Your task to perform on an android device: Since dark blue is my favorite color and navy is somewhat similar to dark blue, I like the WES Formals Navy Striped shirt. Compare the price of this shirt with similar shirts in the Westside app.
Image 0: 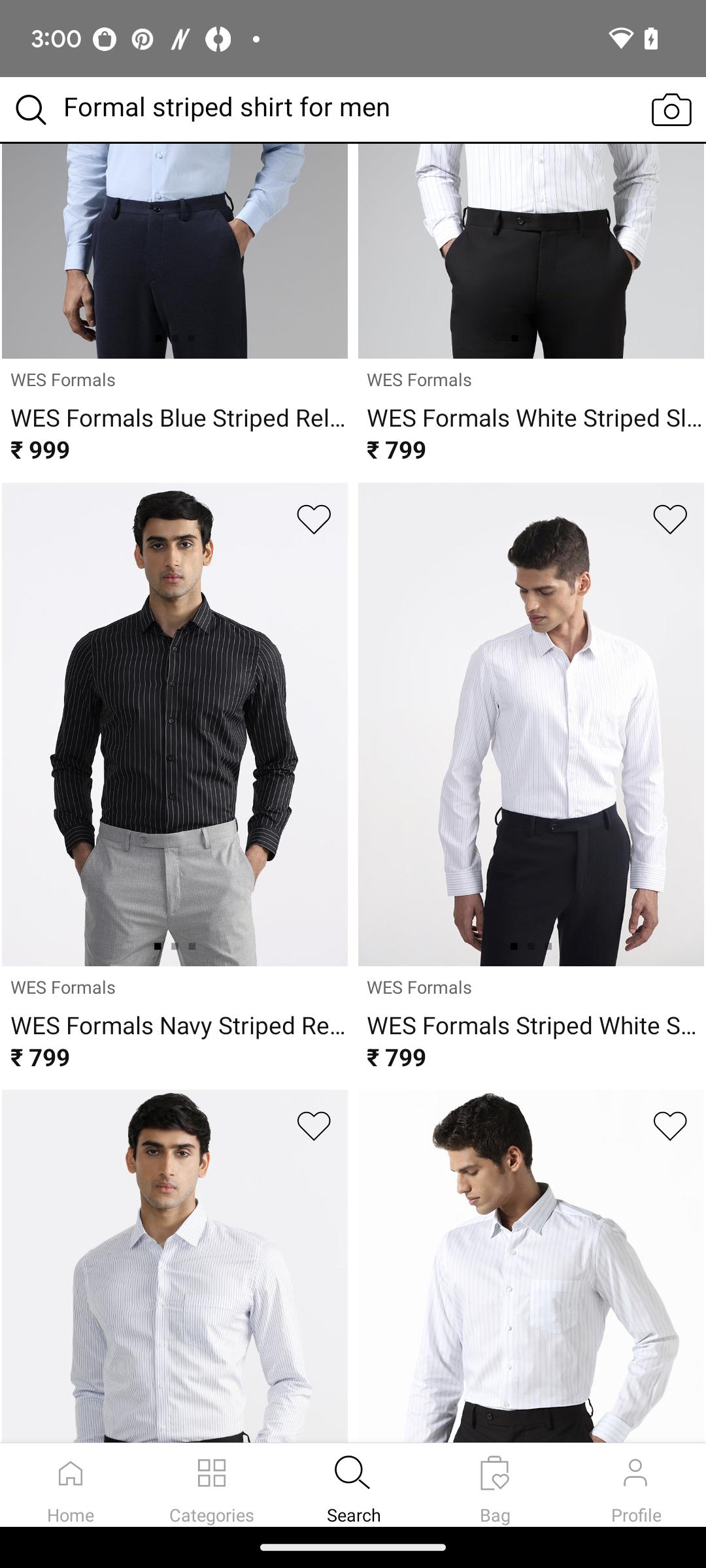
Click on the WES Formals Navy Striped shirt.
Step 0: click (353, 802)
Image 1: 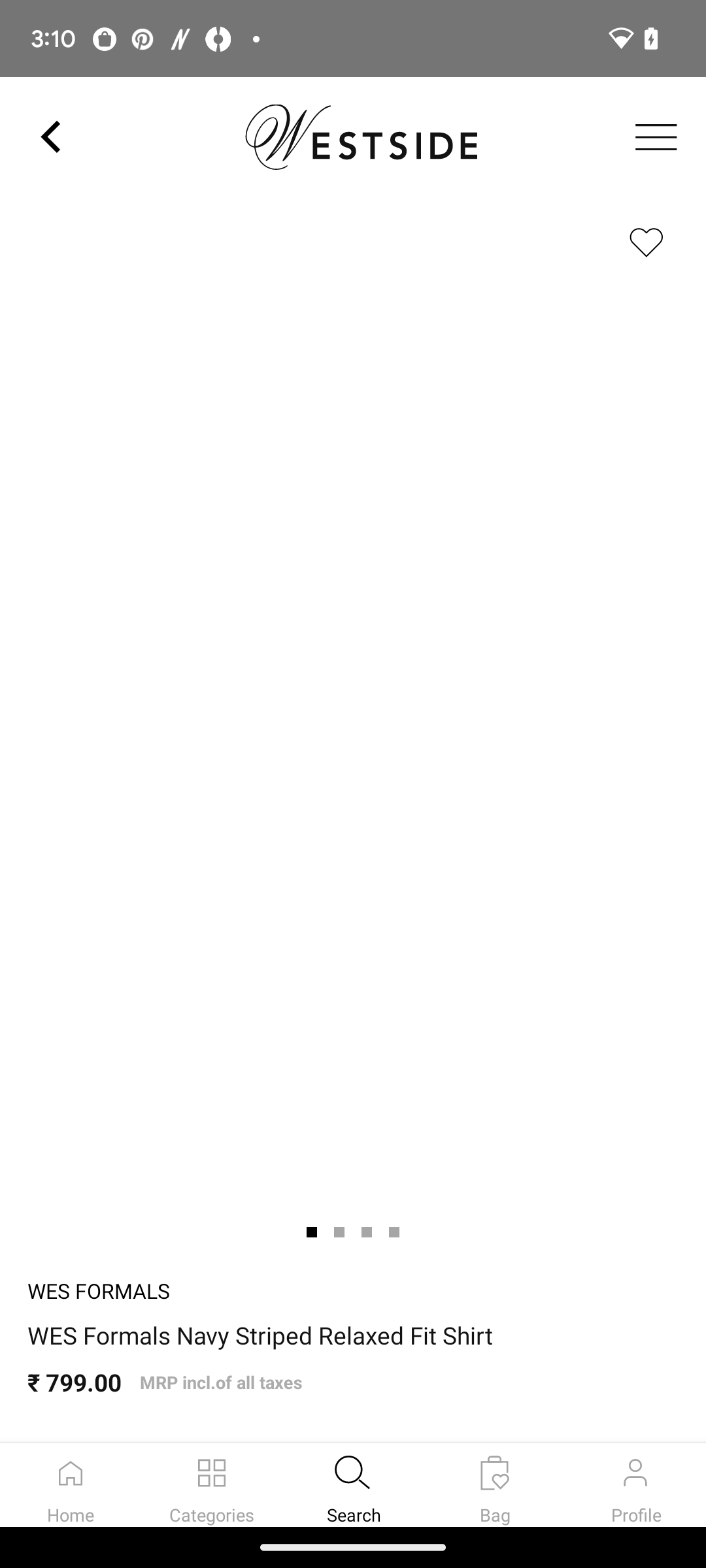
Click on the WES Formals Navy Striped shirt.
Step 1: wait
Image 2: 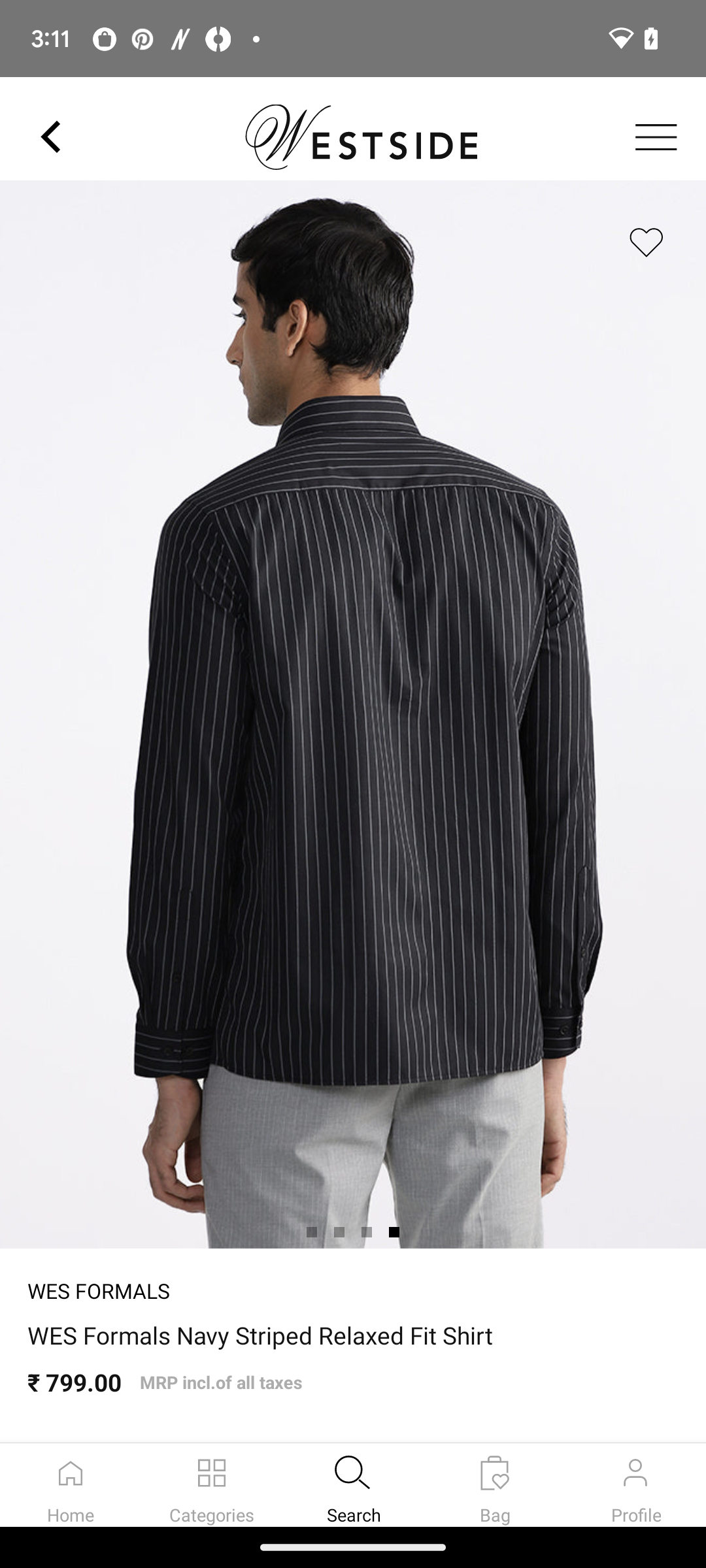
Swipe down to view similar shirts.
Step 2: scroll down
Image 3: 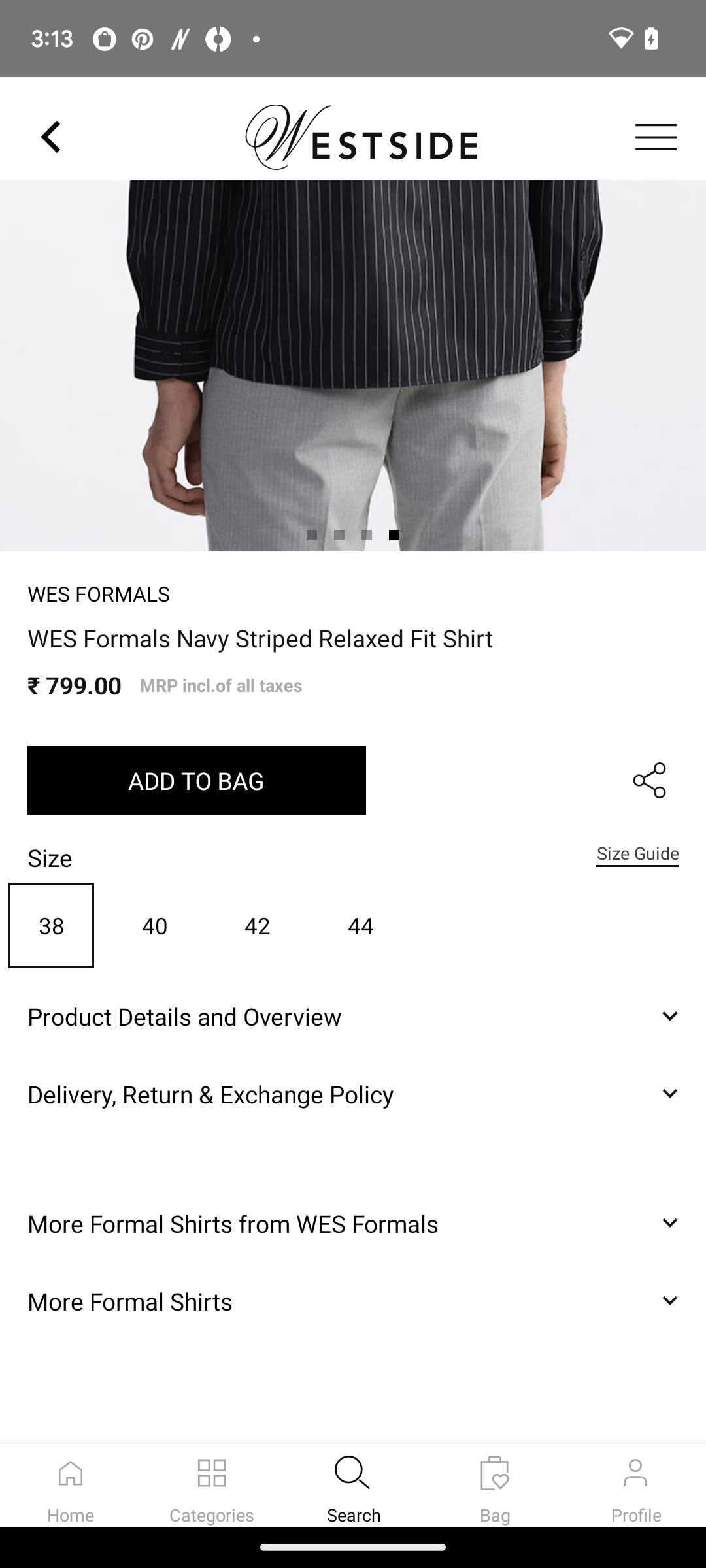
Click on the More formals shirts from WES formals button.
Step 3: click (233, 1223)
Image 4: 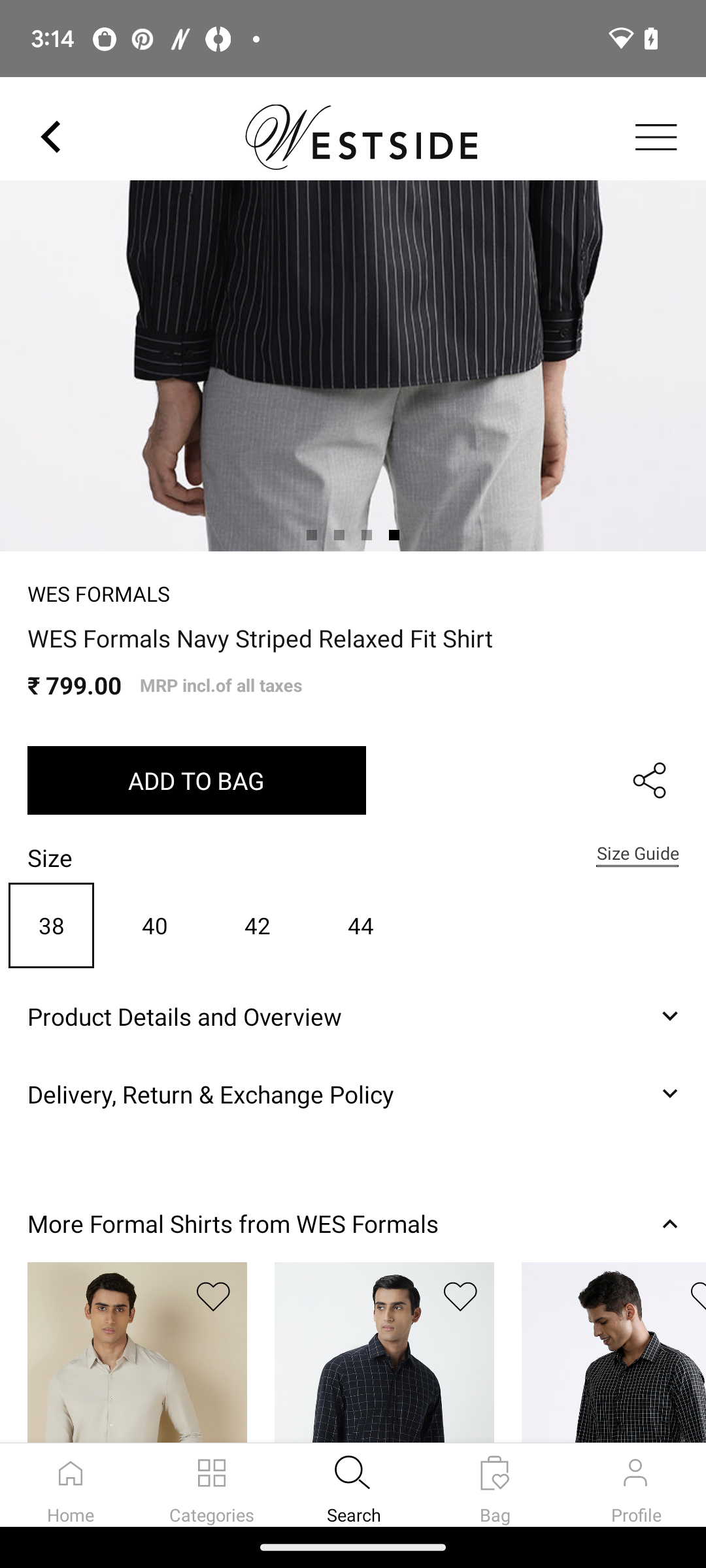
Swipe down to view more.
Step 4: scroll down